Your task to perform on an android device: i want to delete an audio file named wednesday at 1;50 pm it  has some background noise that i recorded using the recorder app
Image 0: 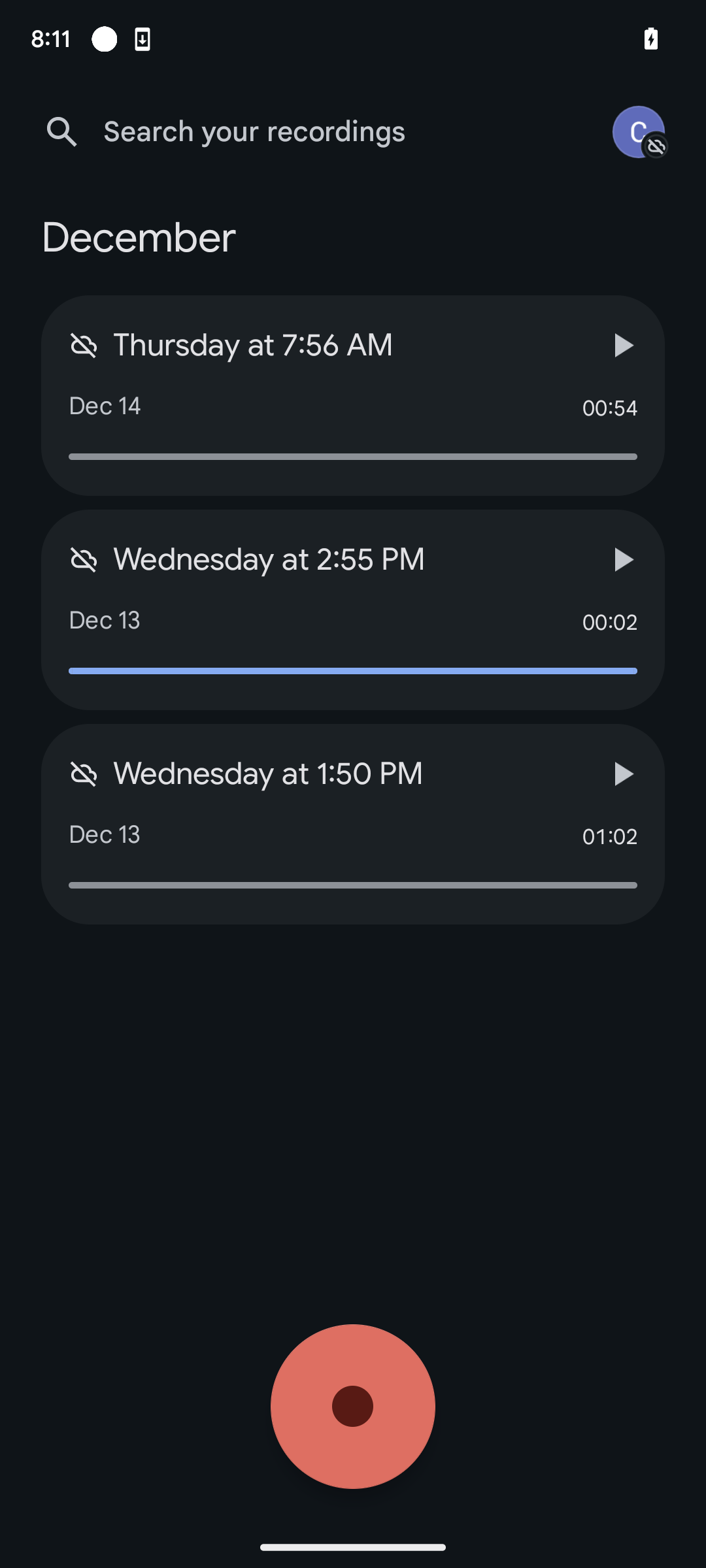
click on the last option ( Wednesday at 1:50 PM) at the bottom of the screen 
Step 0: click (352, 824)
Image 1: 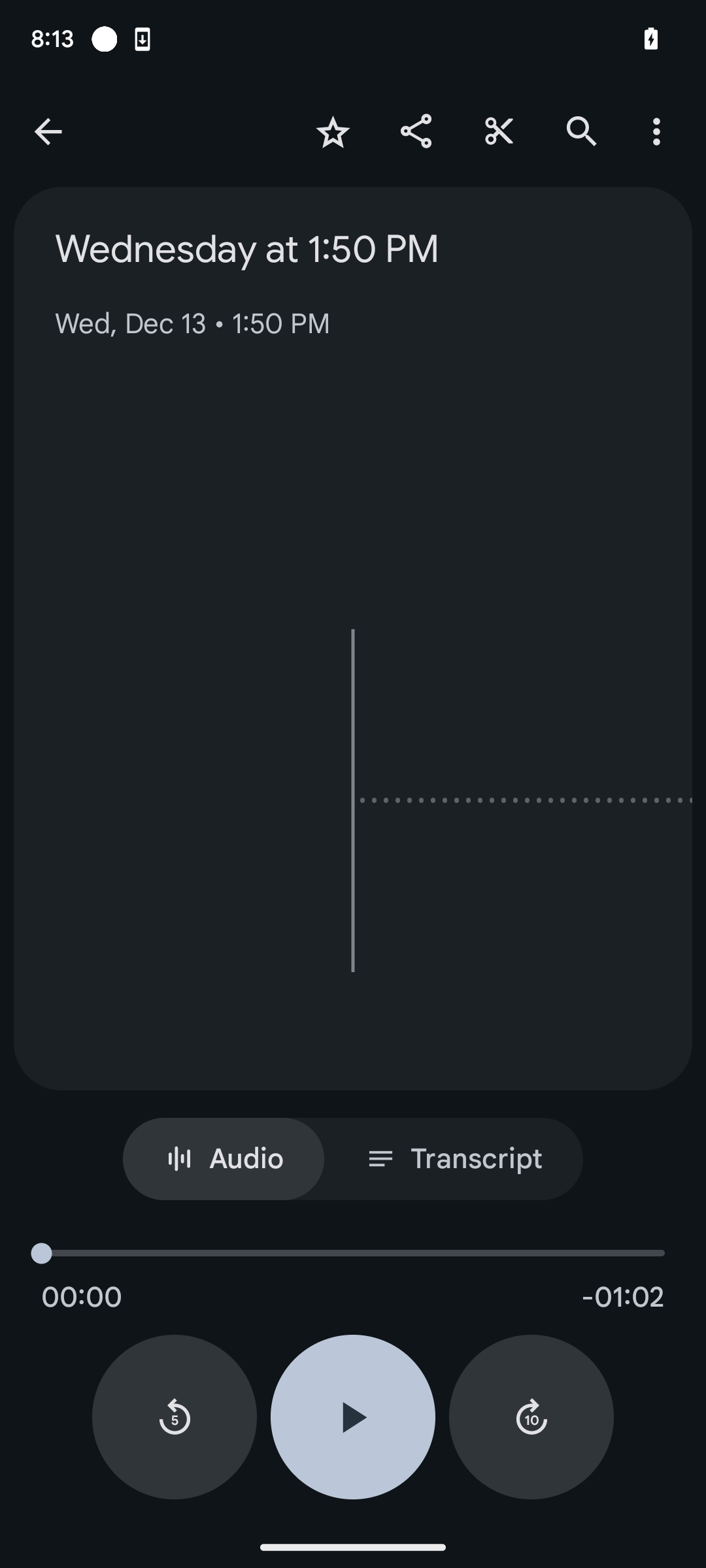
click on vertical three dot menu at upper right corner of the screen to reveal a drop down menu with additional options
Step 1: click (664, 131)
Image 2: 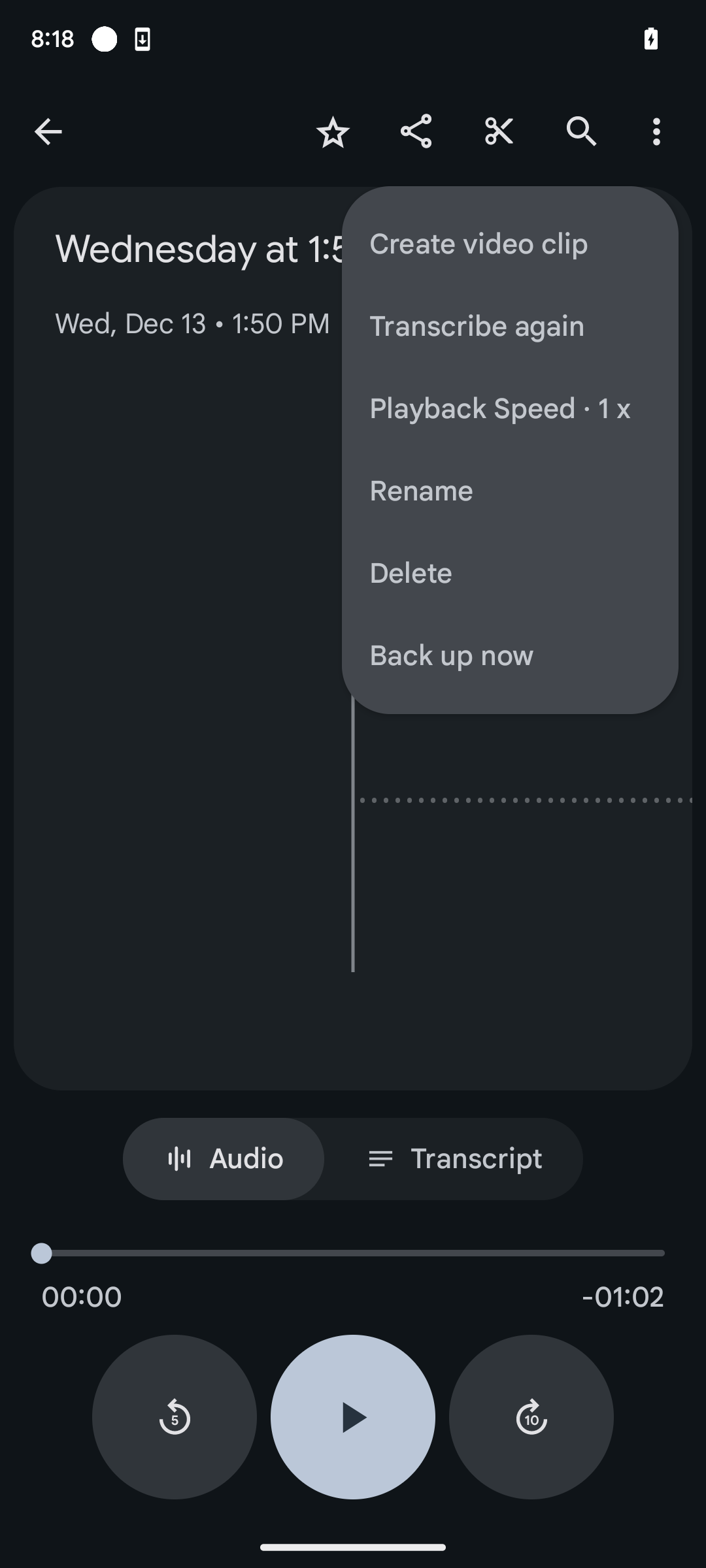
choose last second option ( delete)  from drop down menu at the upper right side of the screen 
Step 2: click (510, 573)
Image 3: 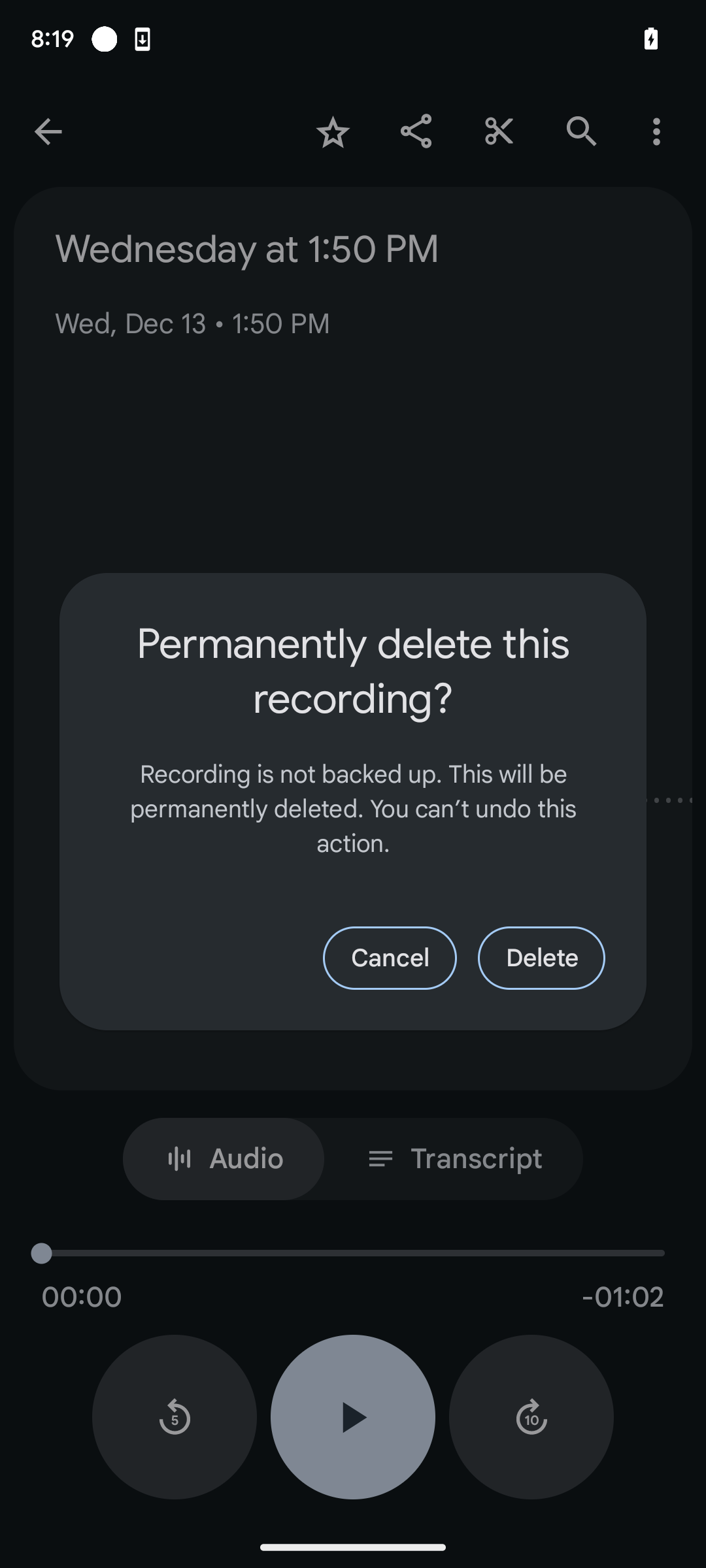
from the  pop up window select the delete button in the center of the screen 
Step 3: click (541, 958)